Your task to perform on an android device: I had already used this brand of sports shoes and now I want to change the brand. Look for running shoes  with a shop by the Adidas brand
Image 0: 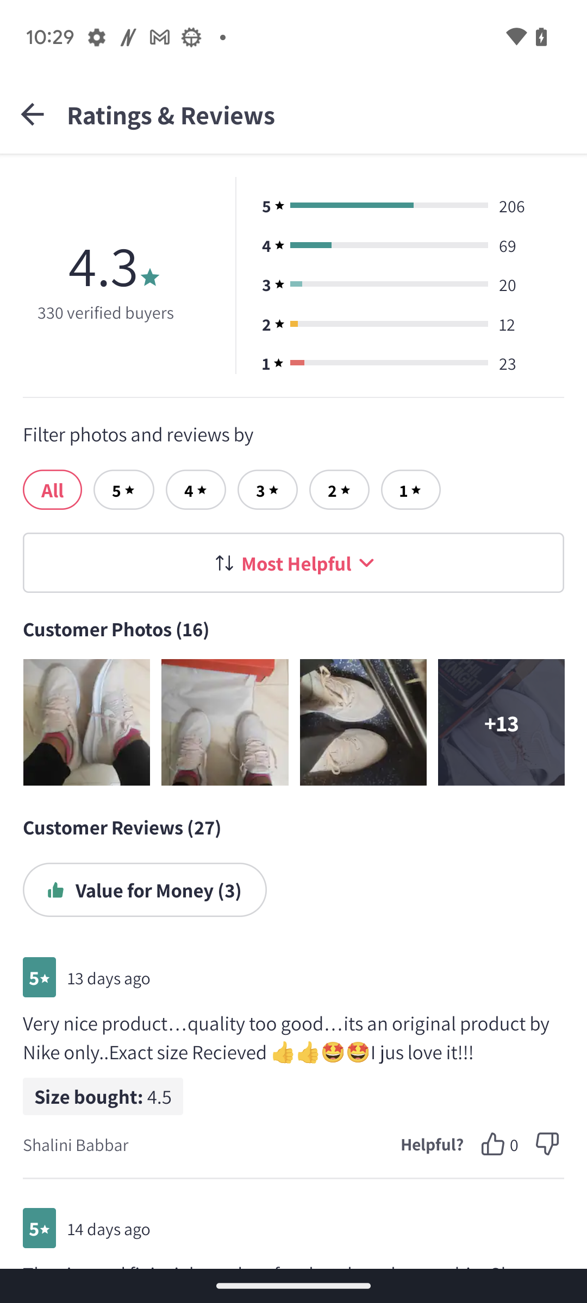
Go back to the screen
Step 0: press back button
Image 1: 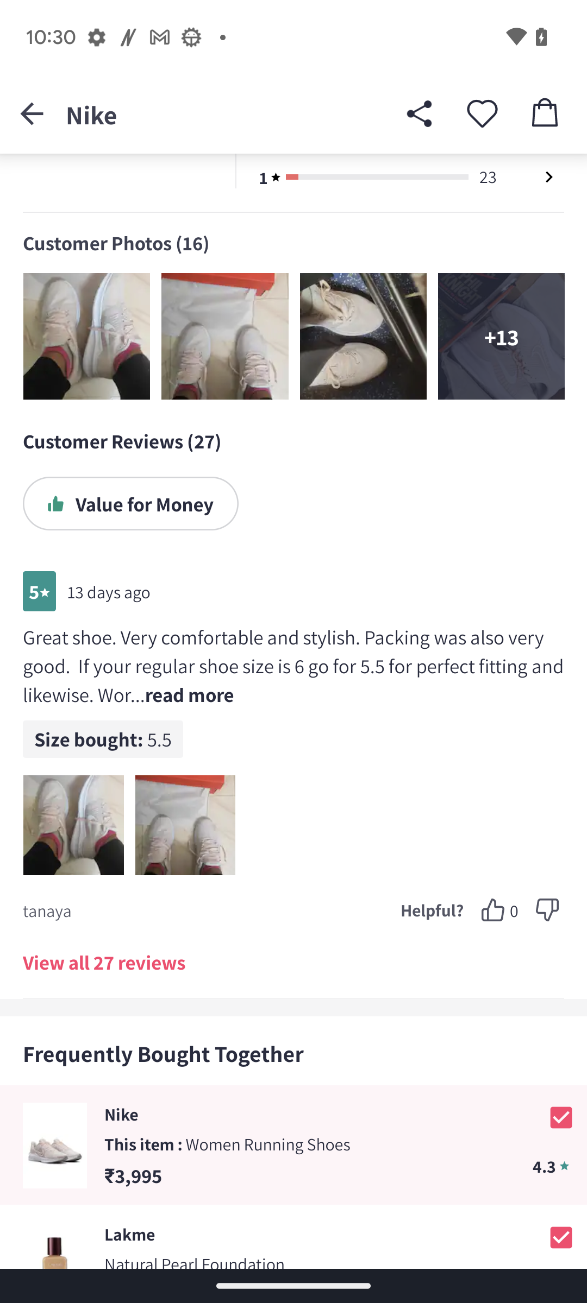
Go back to the screen
Step 1: press back button
Image 2: 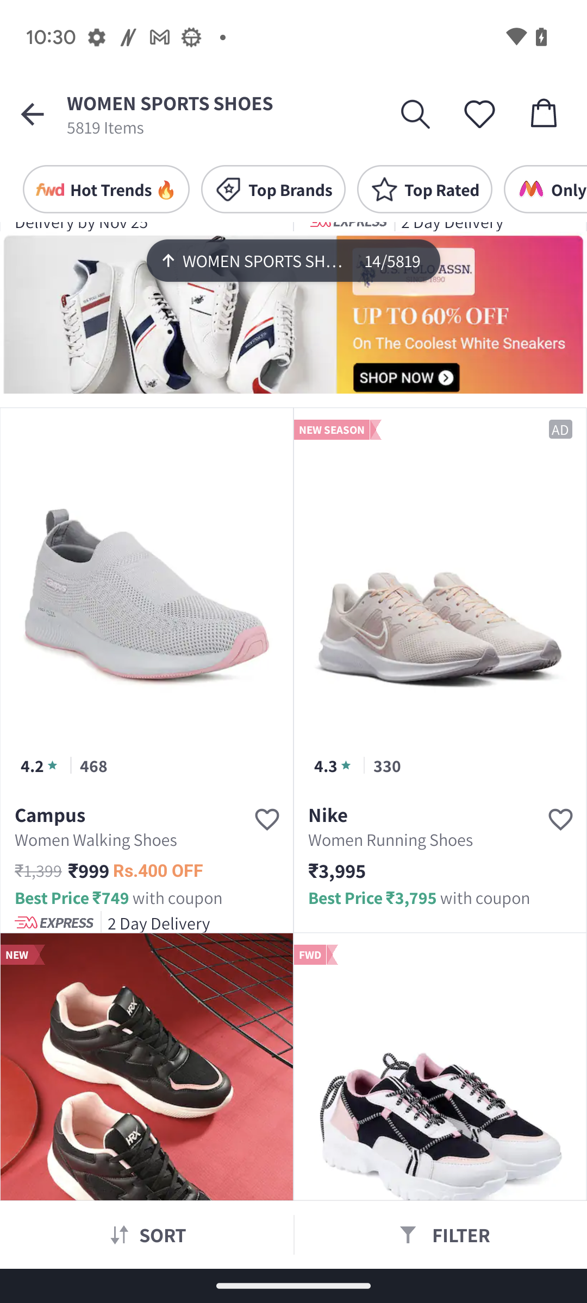
click on the filter icon option
Step 2: click (457, 1234)
Image 4: 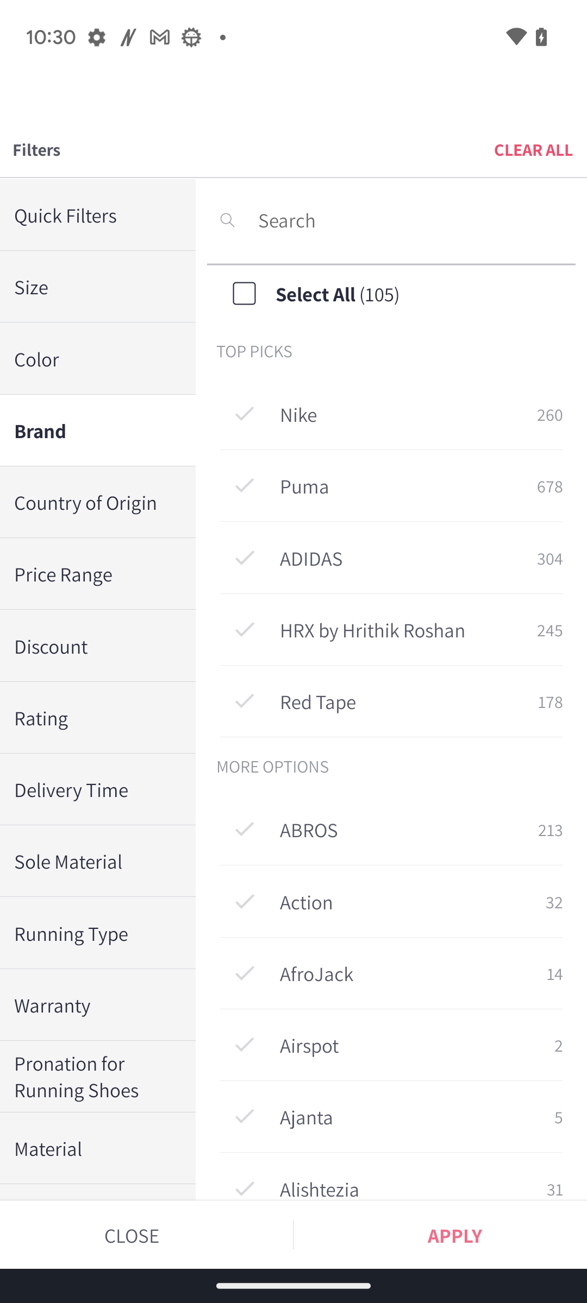
click on the Adidas option 
Step 4: click (400, 558)